Your task to perform on an android device: Go to the Google Fit app and track your health
Image 0: 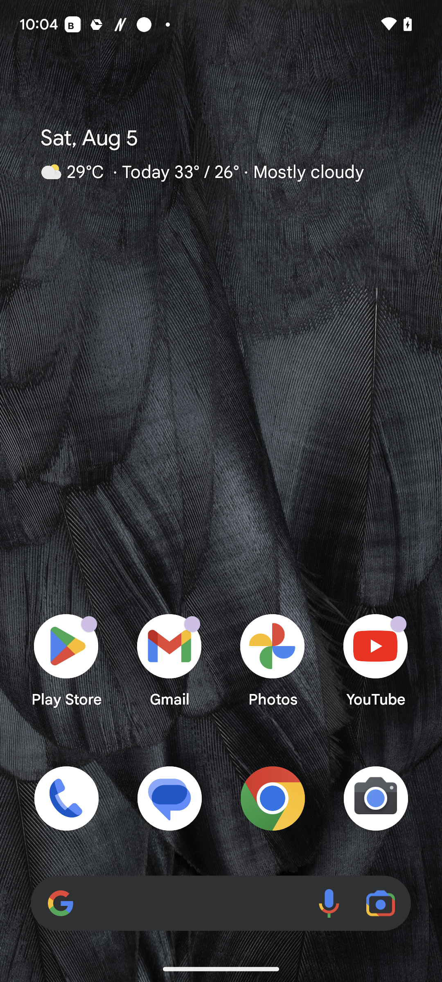
Open the Google Fit app
Step 0: open app "Fit"
Image 1: 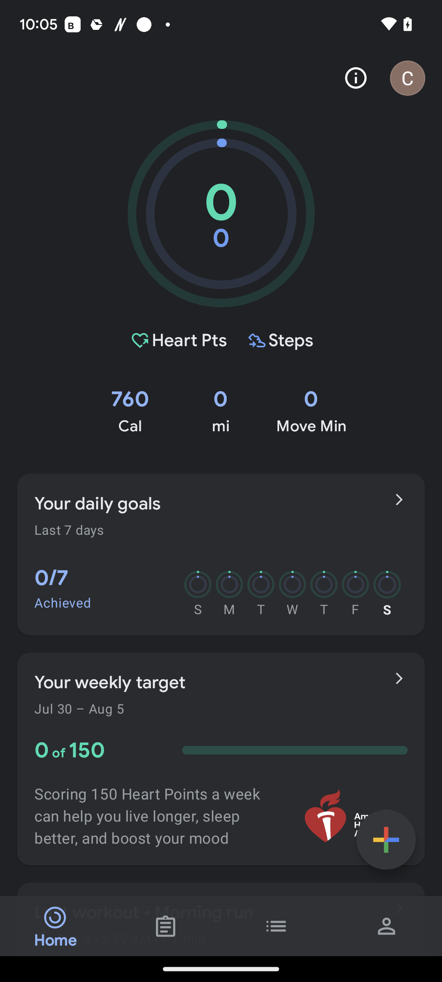
Click on the plus icon at the bottom right of the screen
Step 1: click (386, 840)
Image 2: 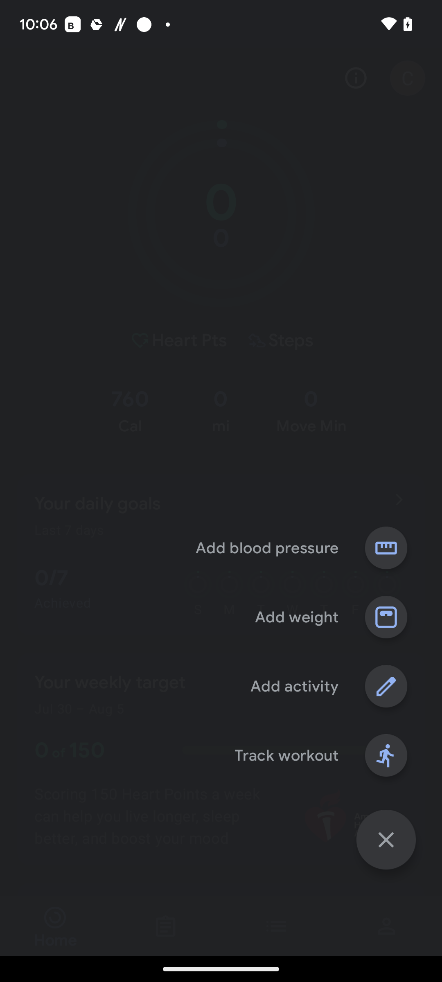
Click on add blood pressure
Step 2: click (383, 553)
Image 3: 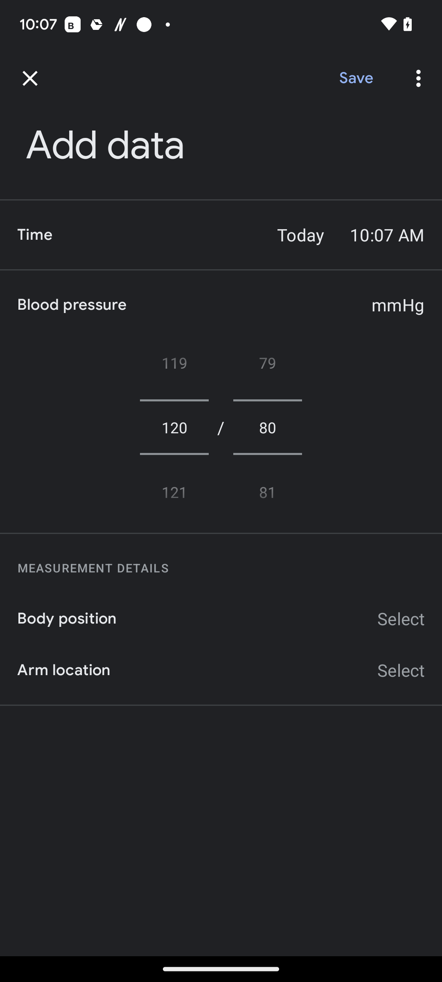
Click on body position 
Step 3: click (288, 618)
Image 4: 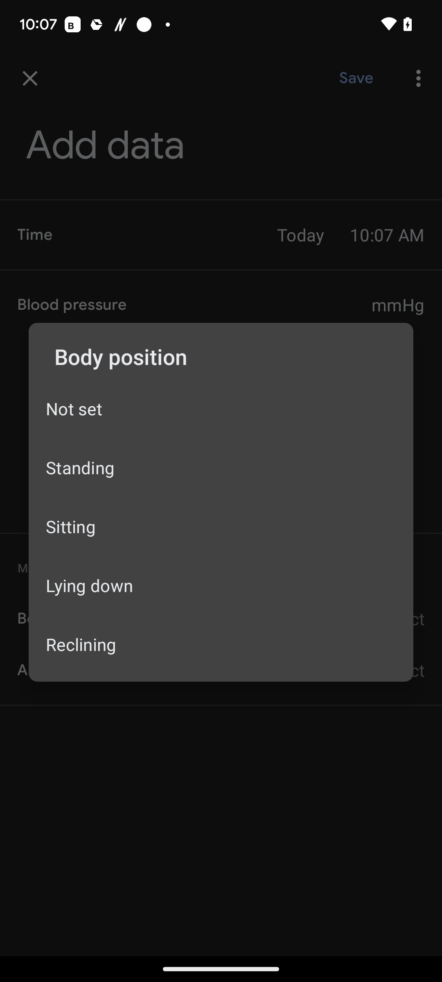
Click on standing
Step 4: click (221, 467)
Image 5: 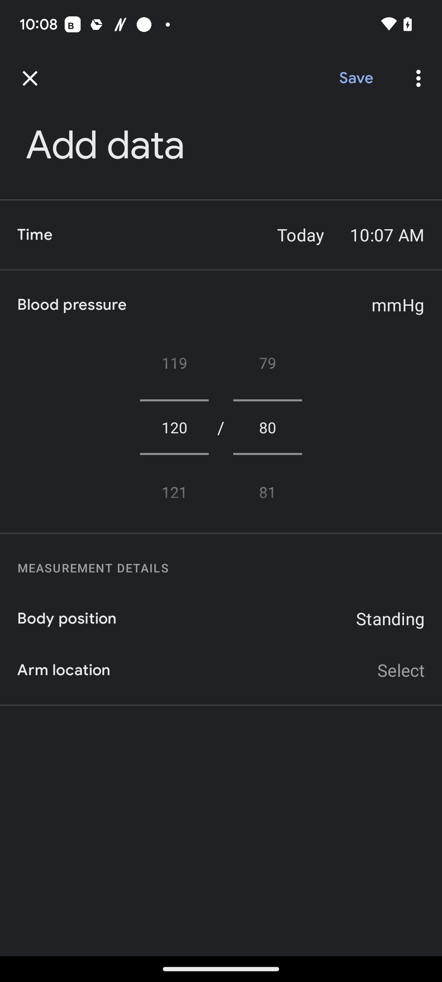
Click on arm location
Step 5: click (64, 670)
Image 6: 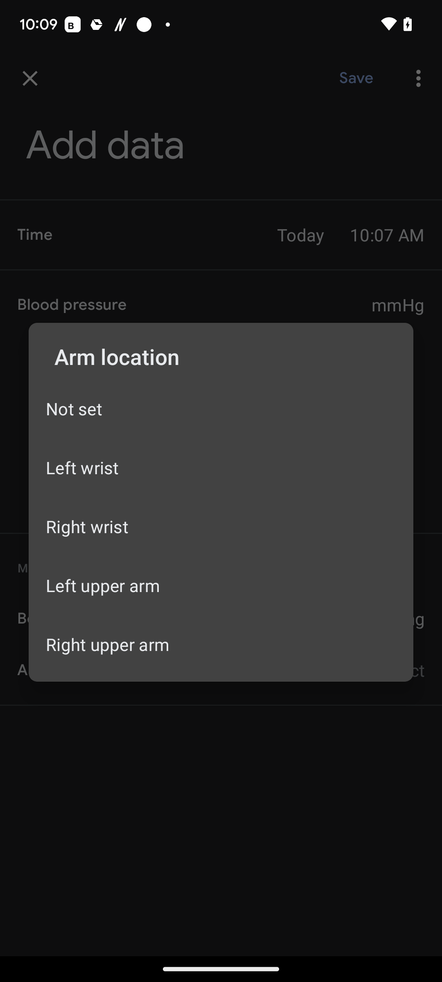
Click on left wrist
Step 6: click (221, 467)
Image 7: 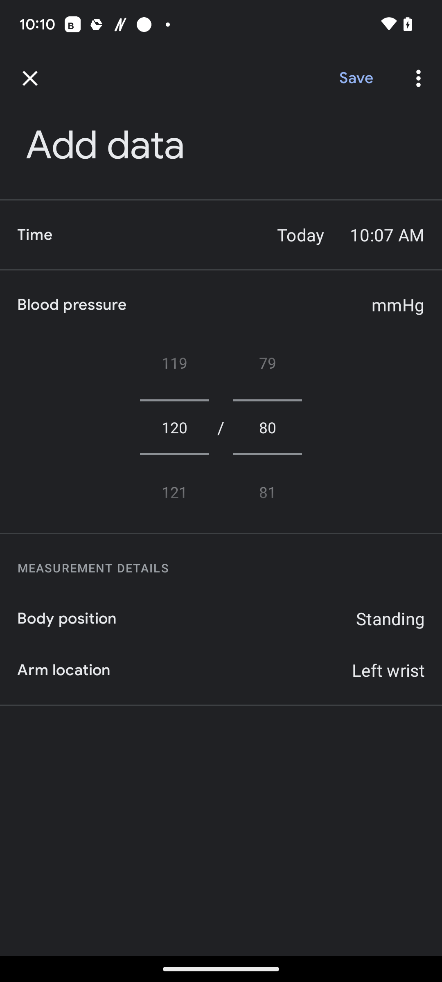
Click on save option at the top of the screen
Step 7: click (356, 78)
Image 8: 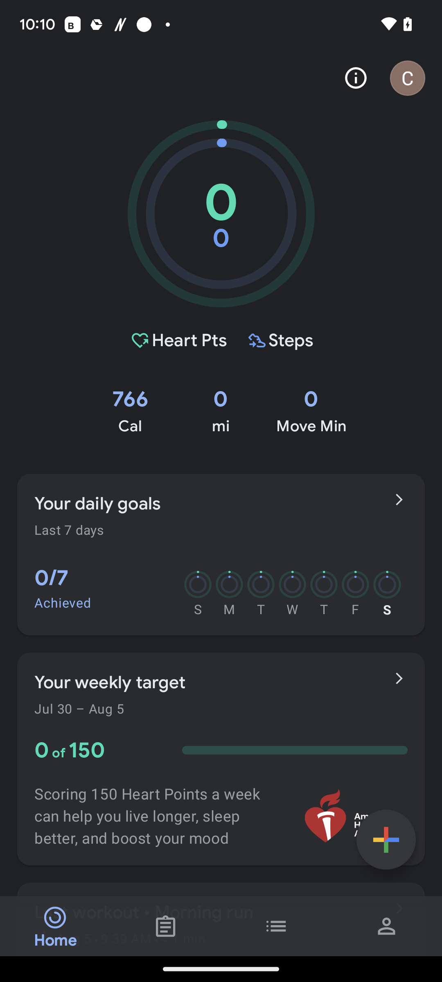
Scroll up
Step 8: scroll down
Image 9: 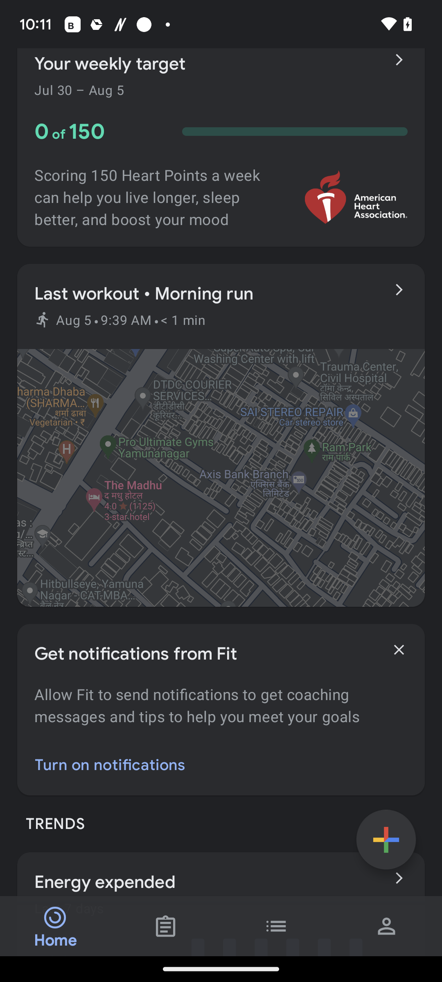
Scroll up
Step 9: scroll down